Your task to perform on an android device: Open REI Co-op app and Search for Snowboard Boots for men in the snowboarding category
Image 0: 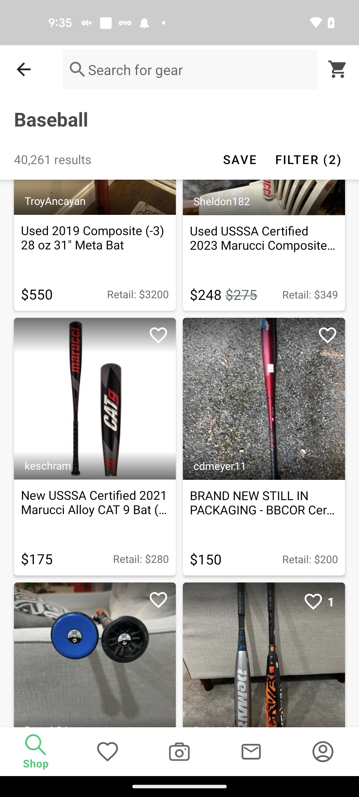
Open REI Co-op app
Step 0: open app "REI Co-op"
Image 1: 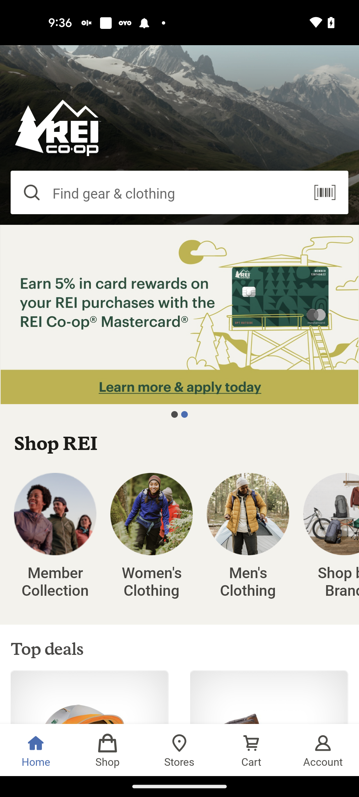
Go to the Shop tab
Step 1: click (108, 750)
Image 2: 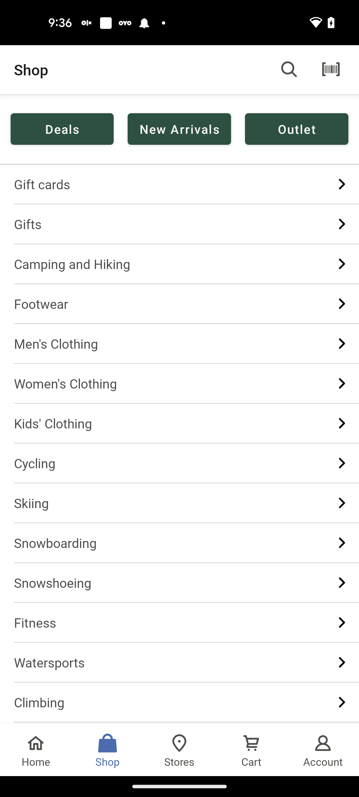
Open the Snowboarding category
Step 2: click (172, 543)
Image 4: 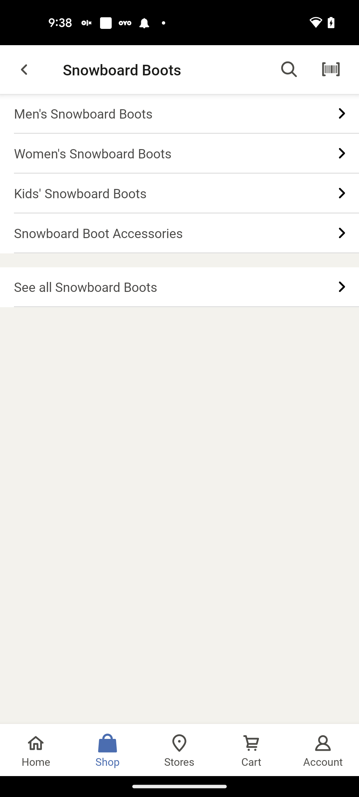
Select the Men's Snowboard Boots option
Step 4: click (172, 113)
Image 5: 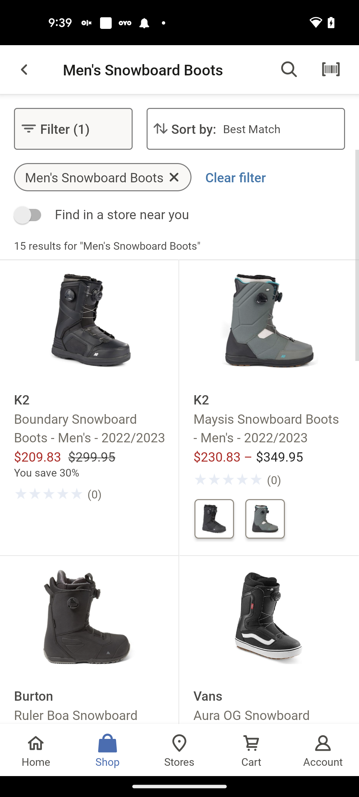
Scroll down to view more products
Step 5: scroll down